Your task to perform on an android device: I want myself to get notified if any new recipe is created , Turn ON the Notifications in the kitchen stories app 
Image 0: 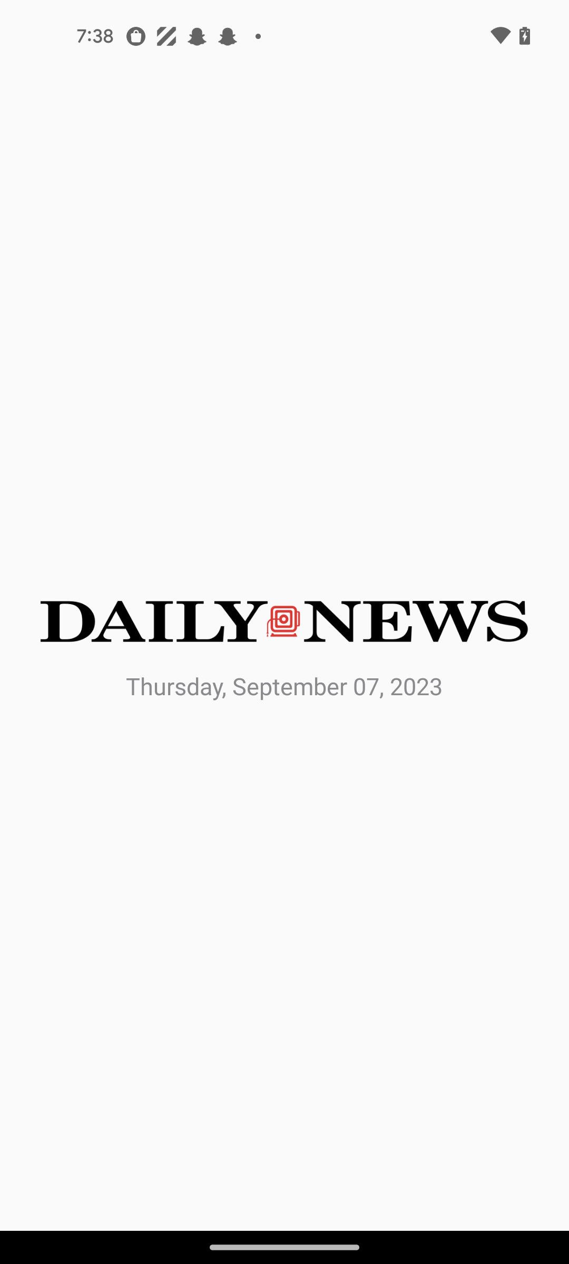
open the kitchen stories app
Step 0: open app "Kitchen Stories"
Image 1: 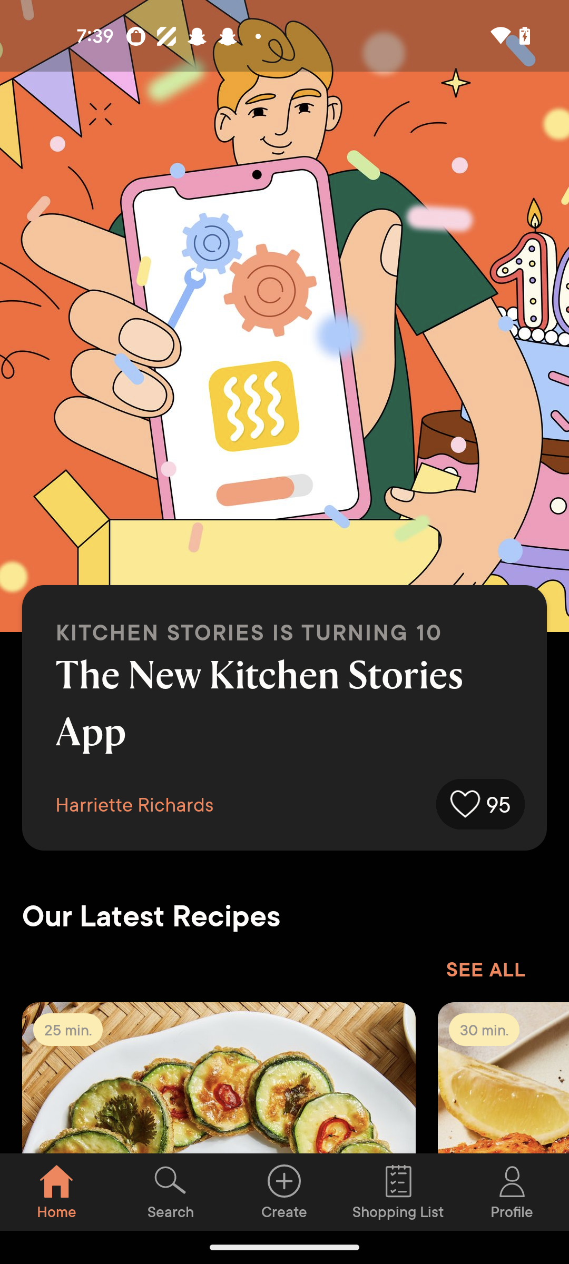
Click on the profile icon at the bottom right corner of the screen 
Step 1: click (512, 1192)
Image 2: 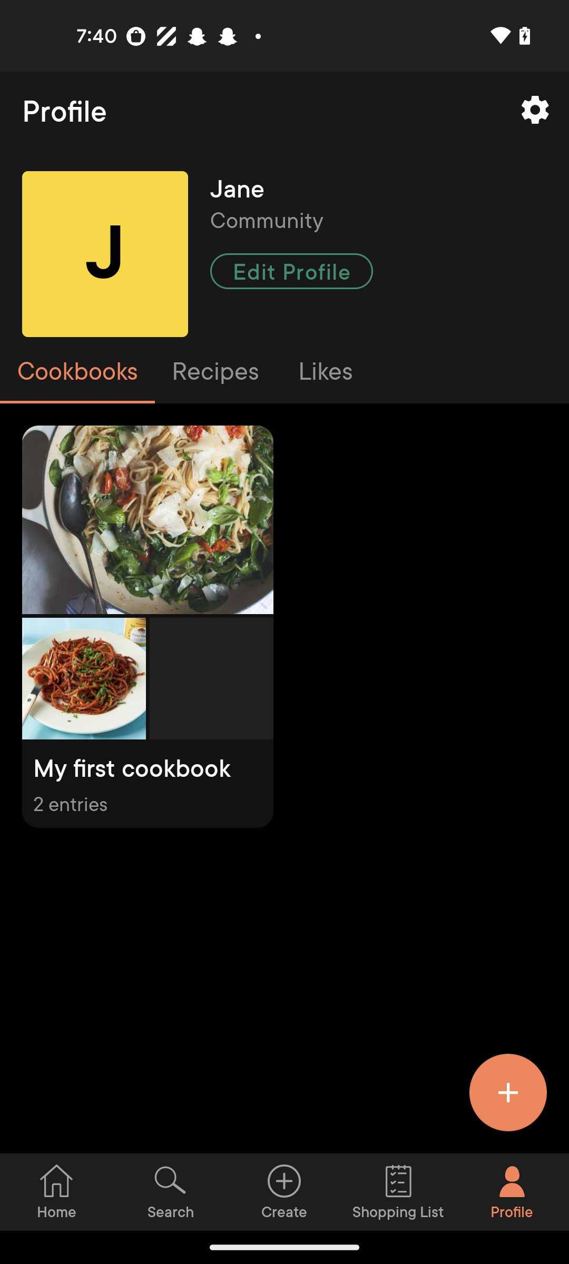
Click on the setting icon at the top right corner of the screen 
Step 2: click (535, 110)
Image 3: 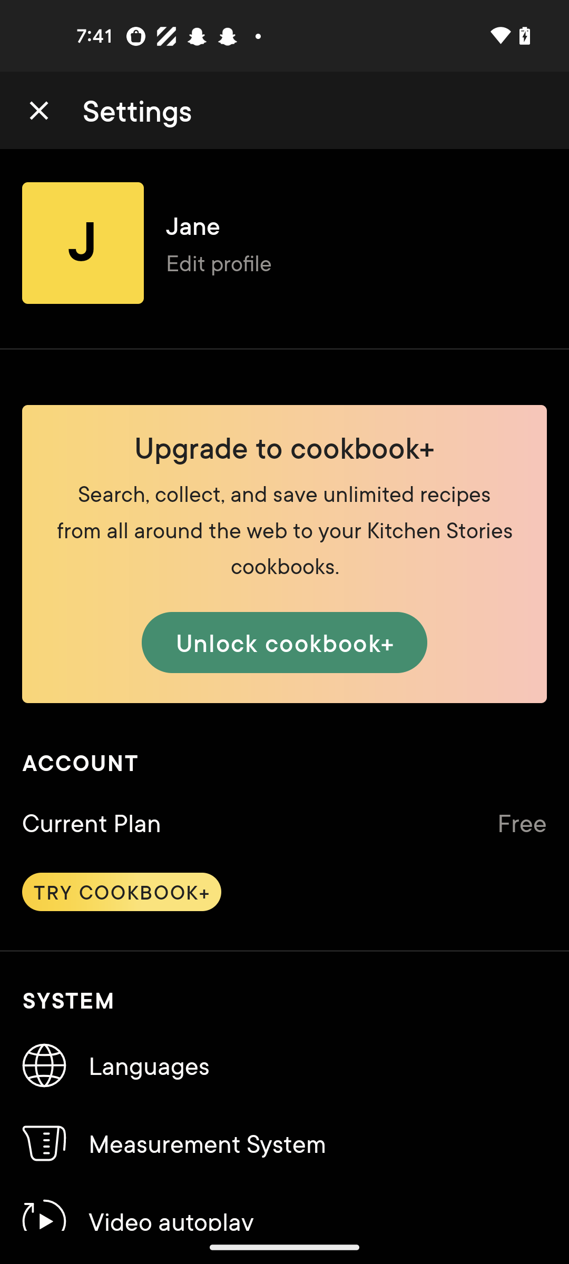
Swipe up
Step 3: scroll down
Image 4: 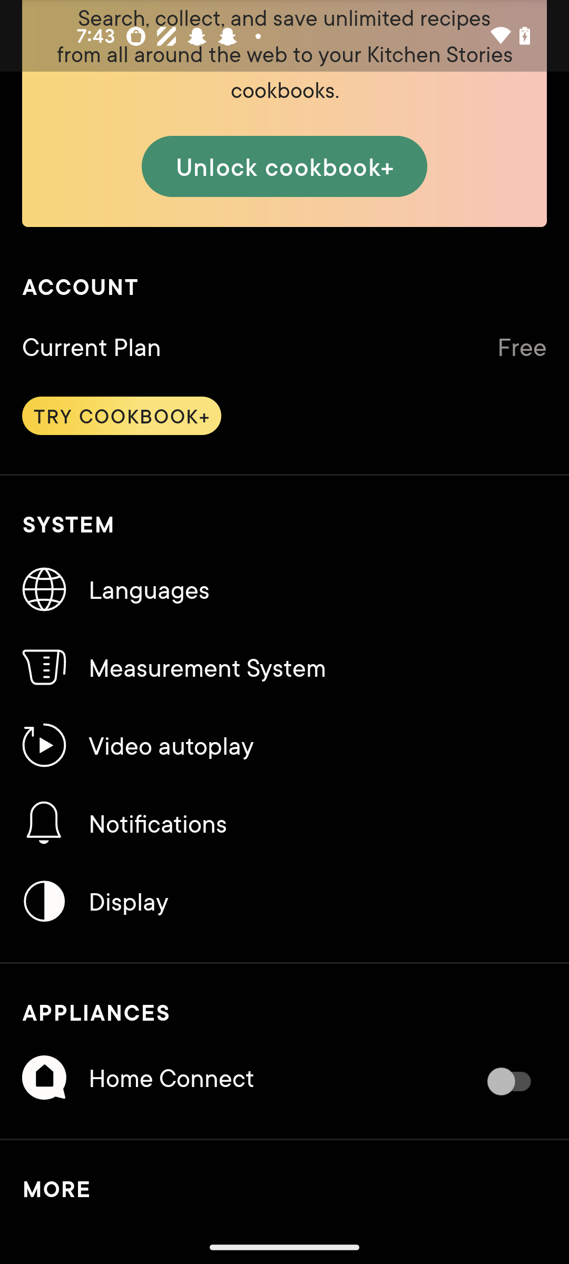
Click on the notifications option 
Step 4: click (284, 823)
Image 5: 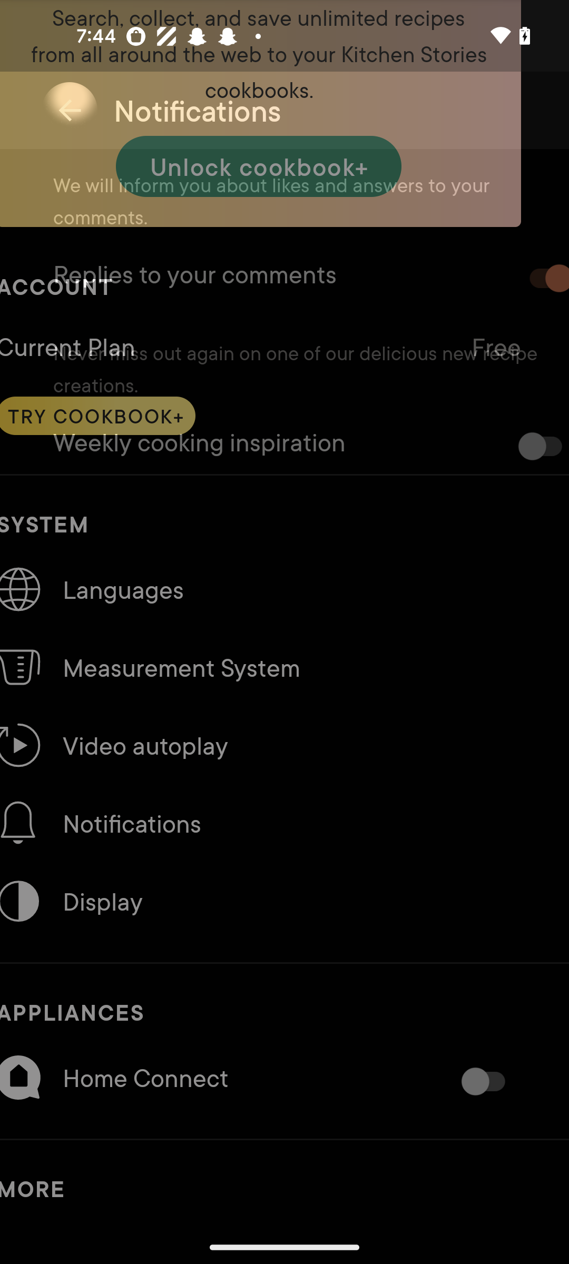
Click on the notifications option 
Step 5: wait
Image 6: 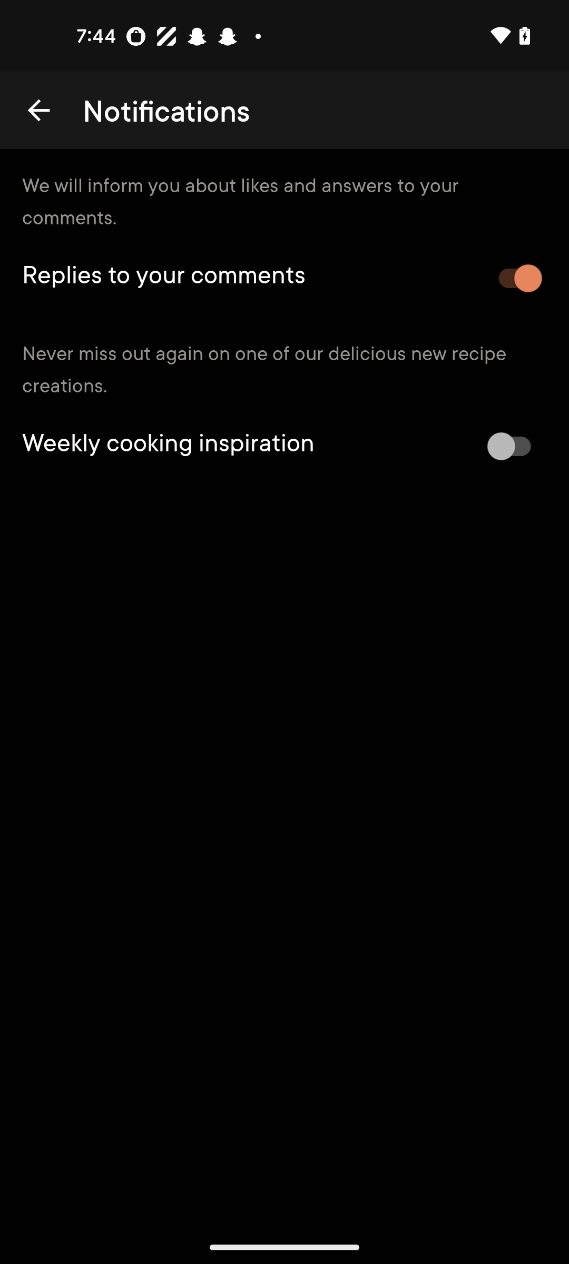
turn on the notifications 
Step 6: click (512, 446)